Your task to perform on an android device: Before reading, I want to open The Pillars of the Earth by Ken Follett book, so open this book in the Kindle app.
Image 0: 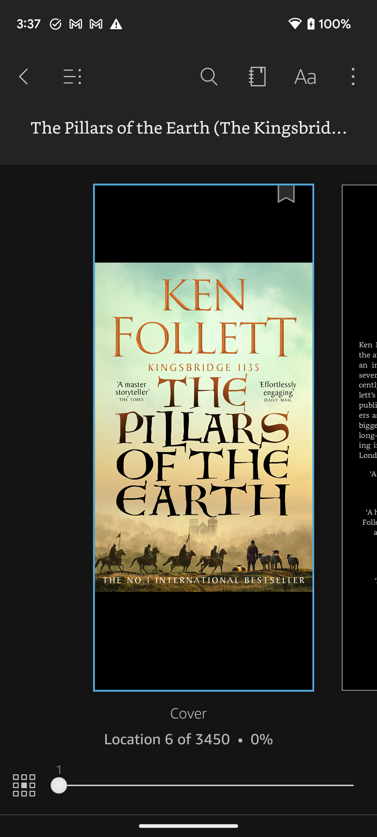
Click on the cover page to open this book.
Step 0: click (204, 427)